Your task to perform on an android device: In the PocketBook reader app ,add the book titled as The Little shepard to the wishlist .
Image 1: 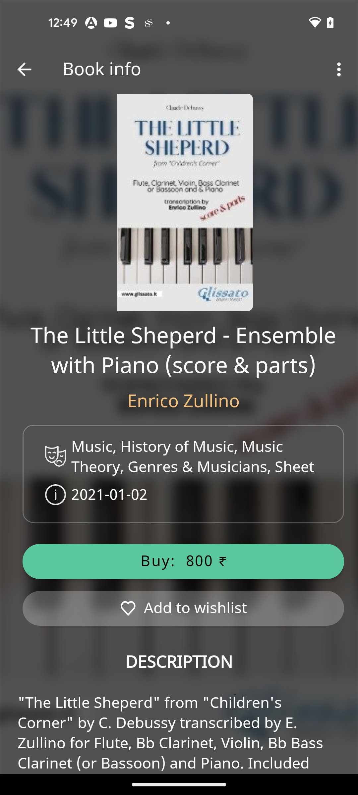
Click on the Add to wishlist button
Step 1: click (195, 608)